Your task to perform on an android device: One of my friends Cole suggested that I use GLIMMA Tealight and view the details of the GLIMMA Tealight so as to get satisfied with the product in the IKEA app.
Image 0: 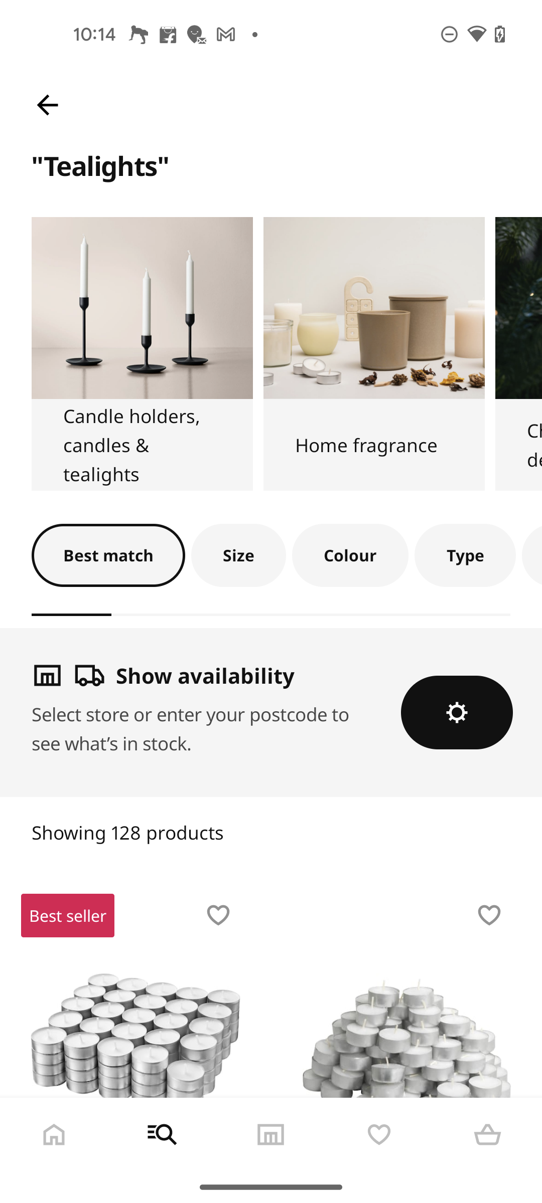
Swipe up for the GLIMMA tealight
Step 0: scroll down
Image 1: 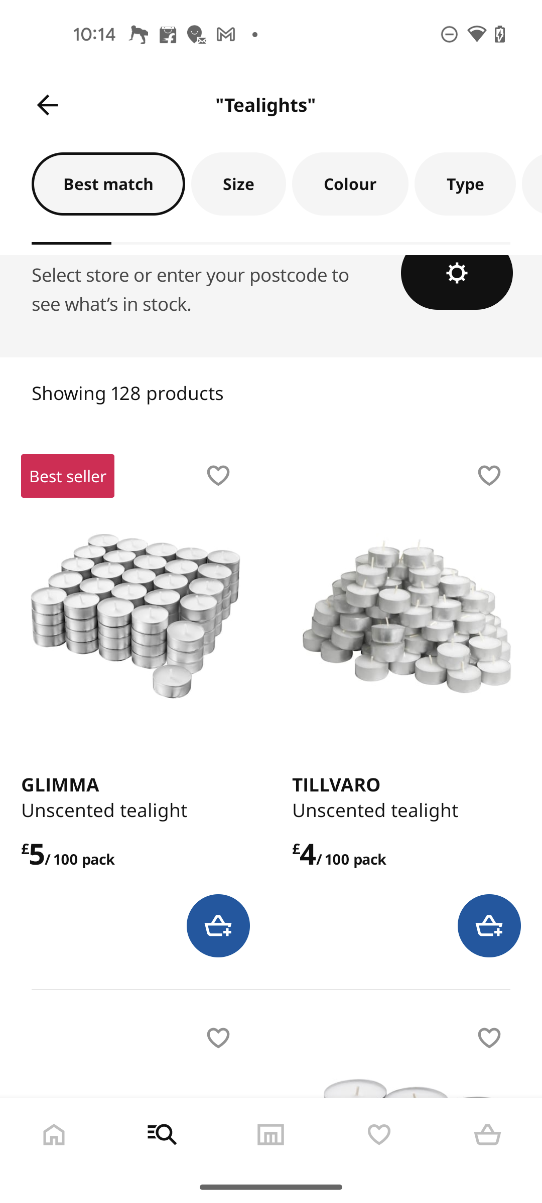
Click on the GLIMMA unscented tealight
Step 1: click (135, 616)
Image 2: 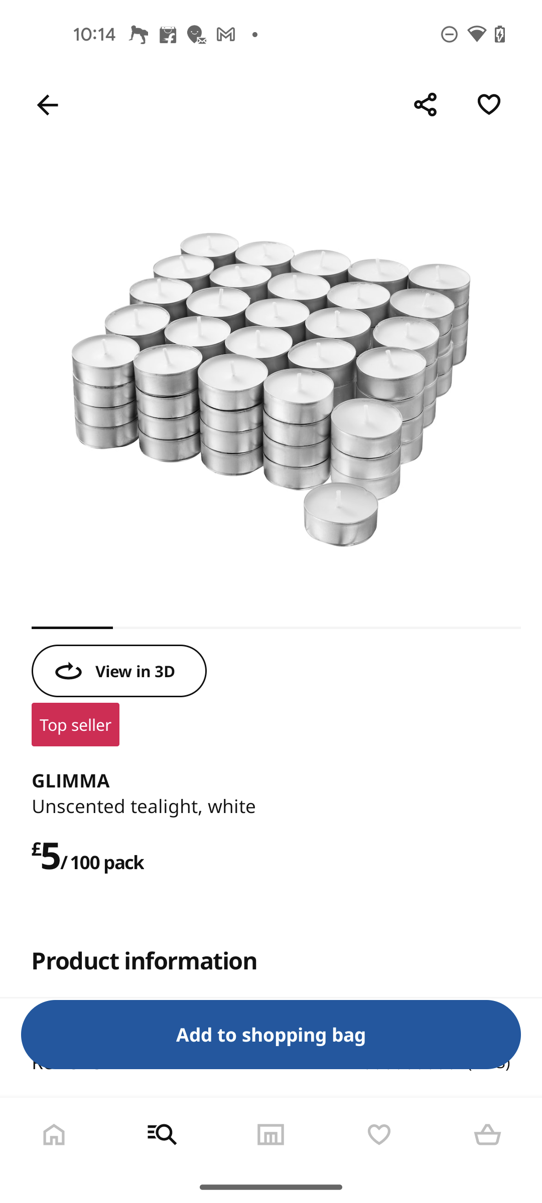
Swipe up to view the product details
Step 2: scroll down
Image 3: 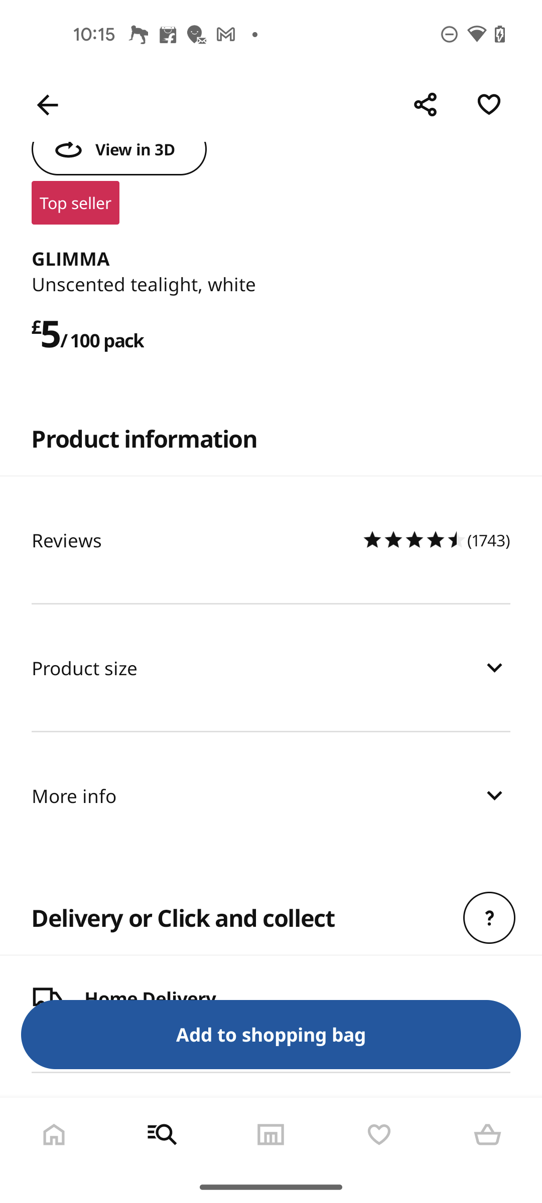
Click on the Product size drop-down button
Step 3: click (494, 668)
Image 4: 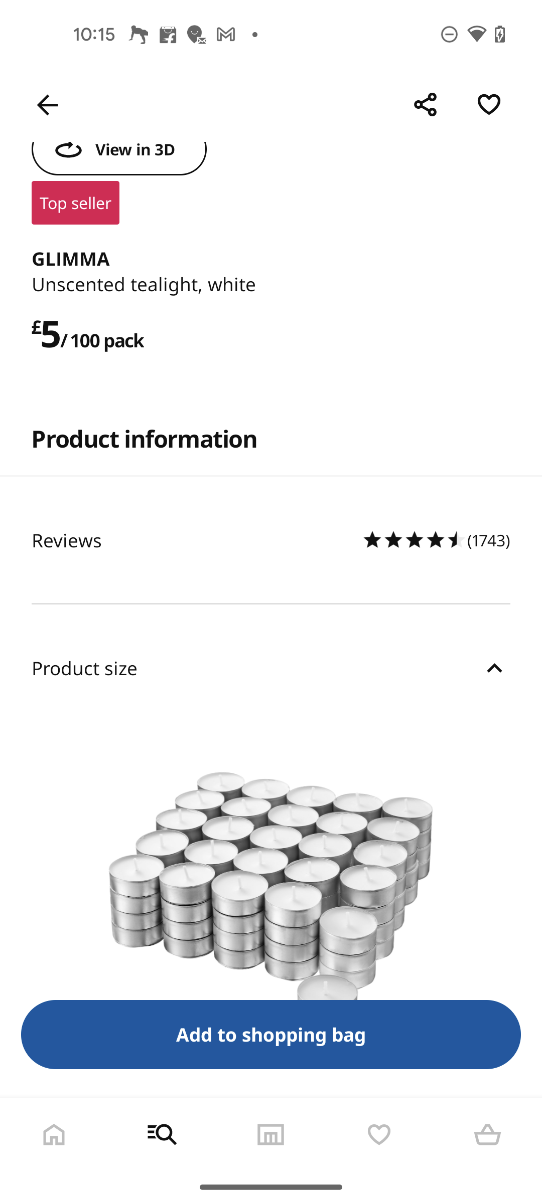
Swipe up to view the size of the products
Step 4: scroll down